Your task to perform on an android device: I am planning to purchase a smart home device soon. For which I have planned to buy a Philips 360 degree CCTV. Look for the camera in the Amazon app.
Image 0: 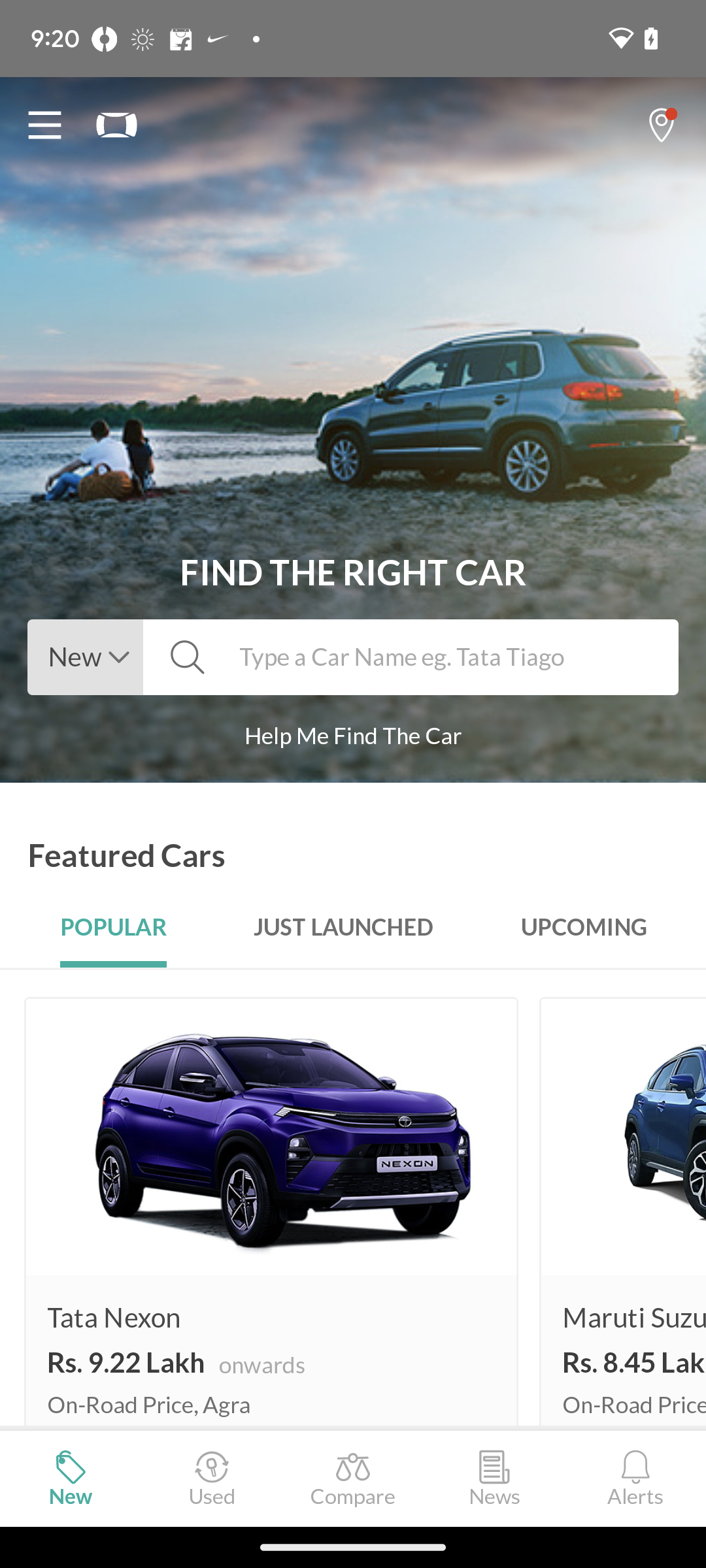
Open the Amazon app.
Step 0: open app "Amazon"
Image 1: 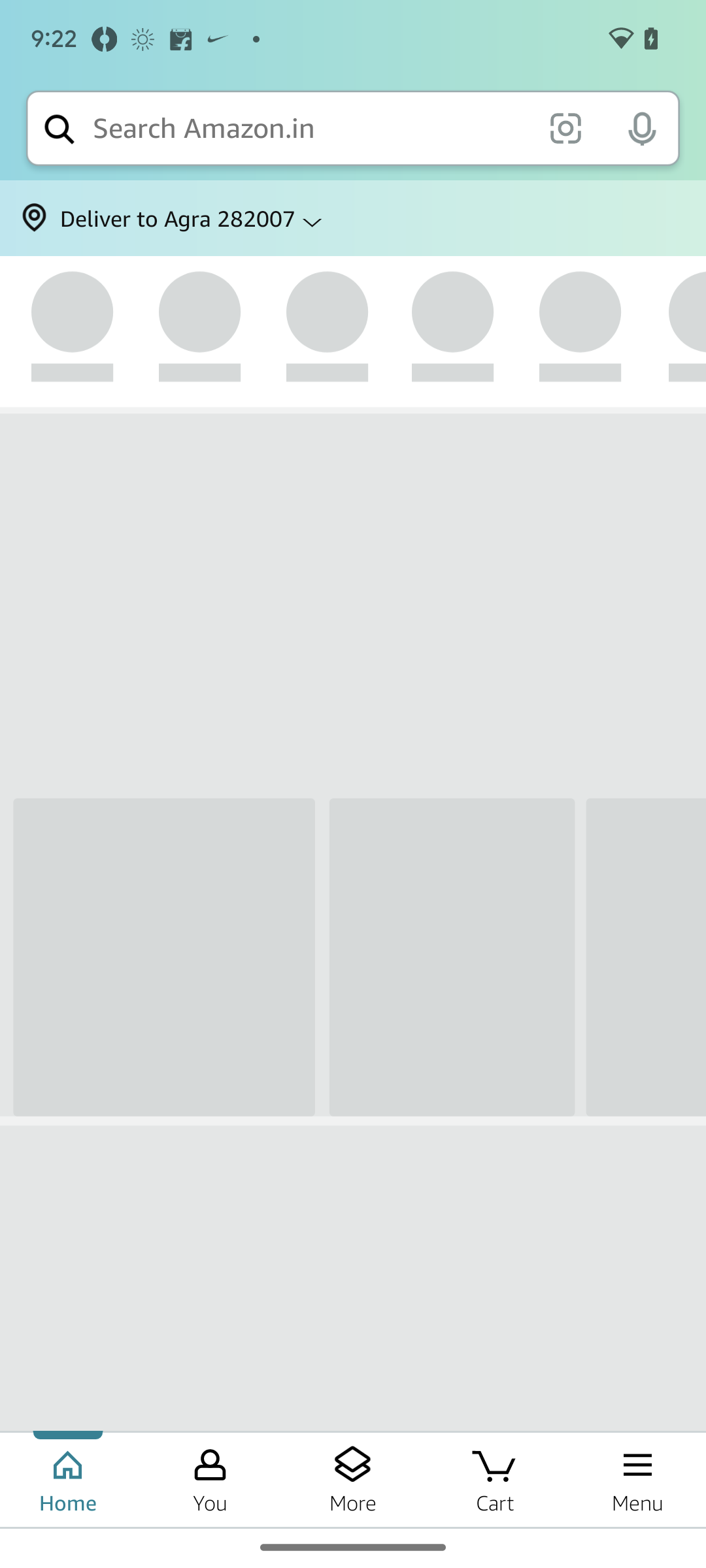
Open the Amazon app.
Step 1: wait
Image 2: 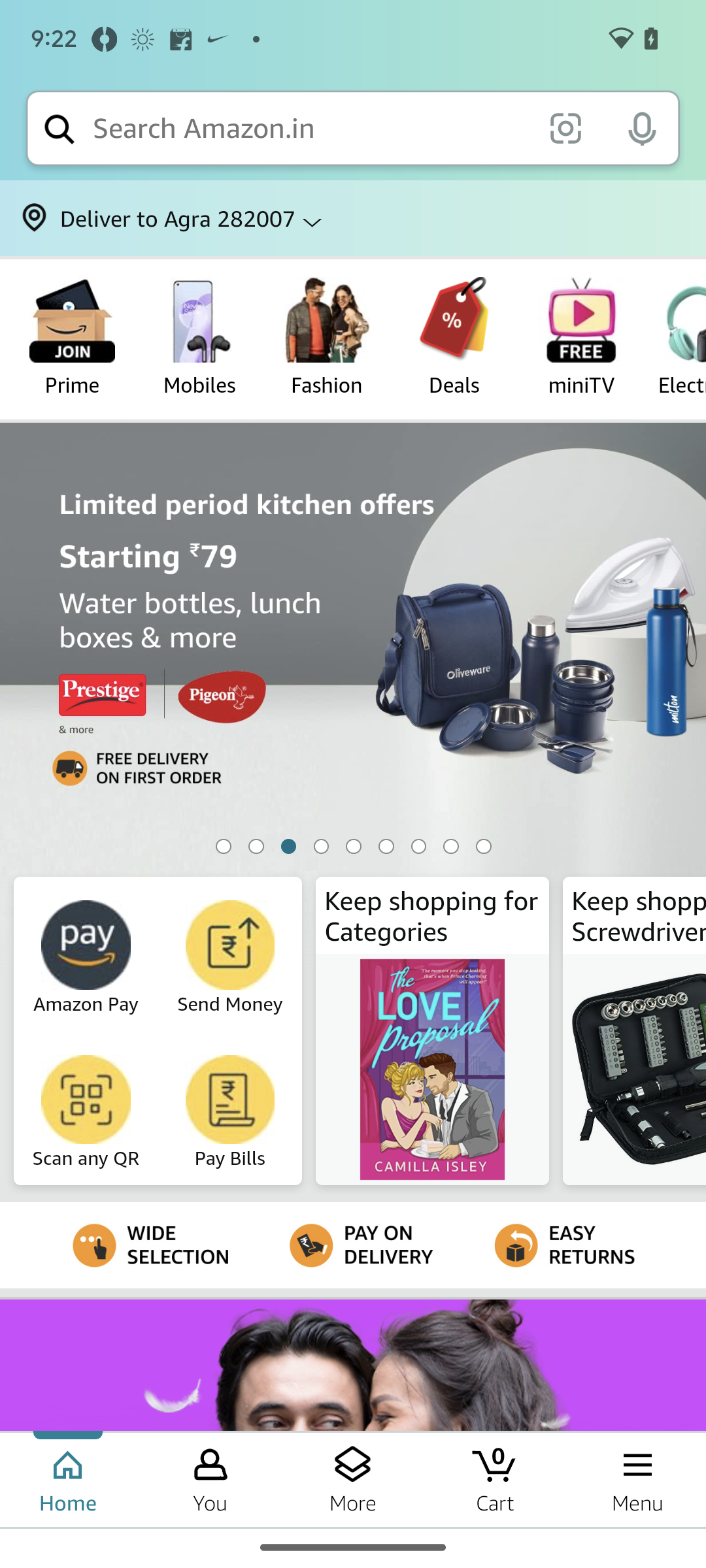
Click on the search bar.
Step 2: click (310, 128)
Image 3: 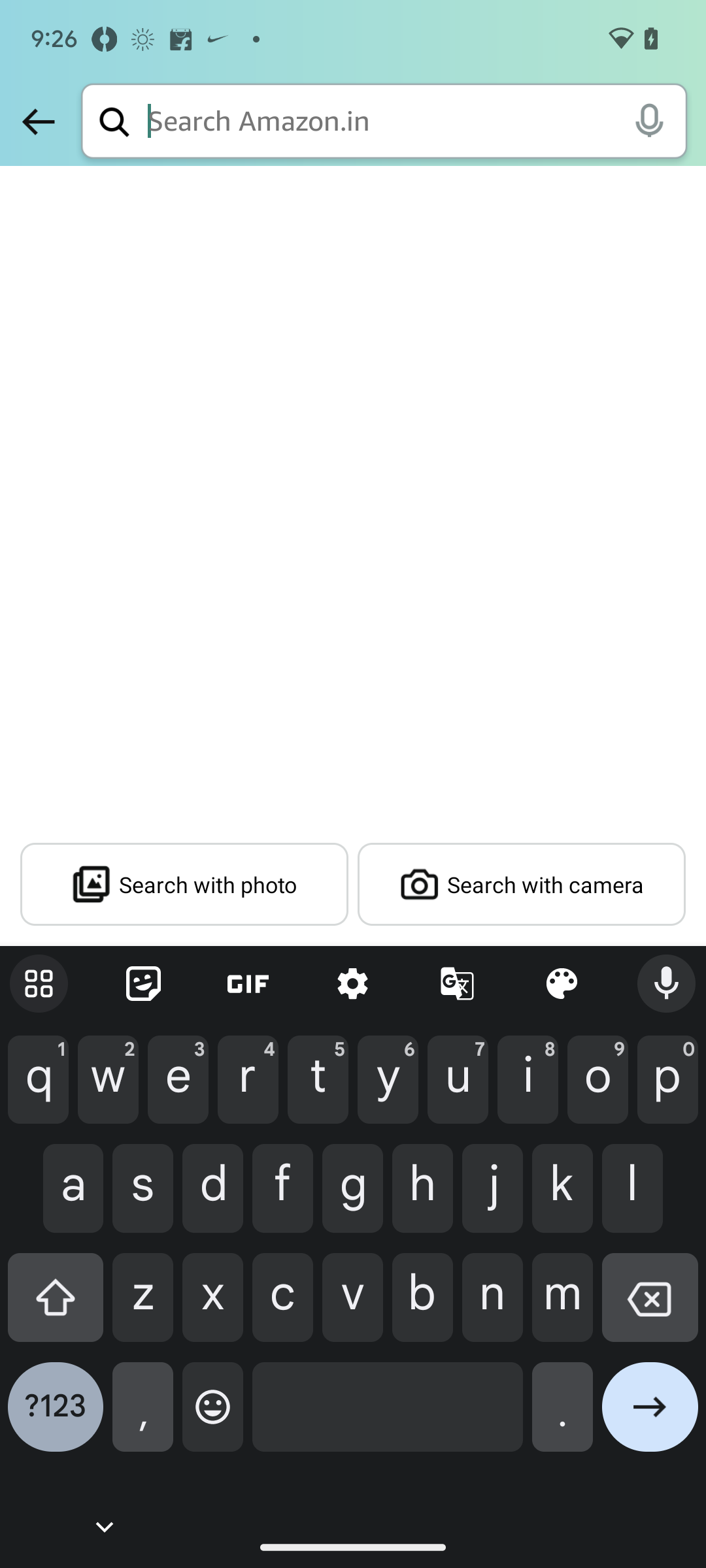
Enter the product name.
Step 3: type "Philips 360 CCTV"
Image 4: 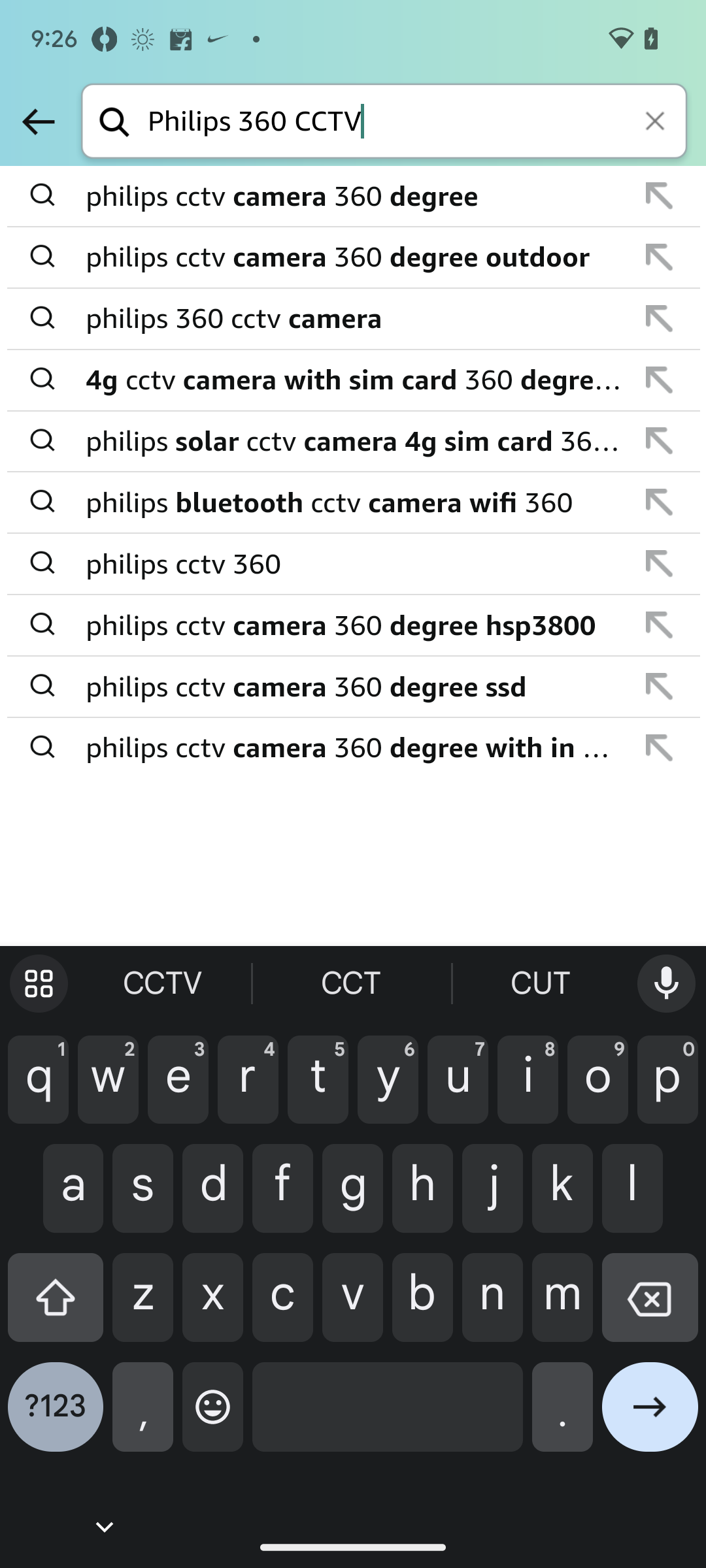
Select the first option.
Step 4: click (354, 196)
Image 5: 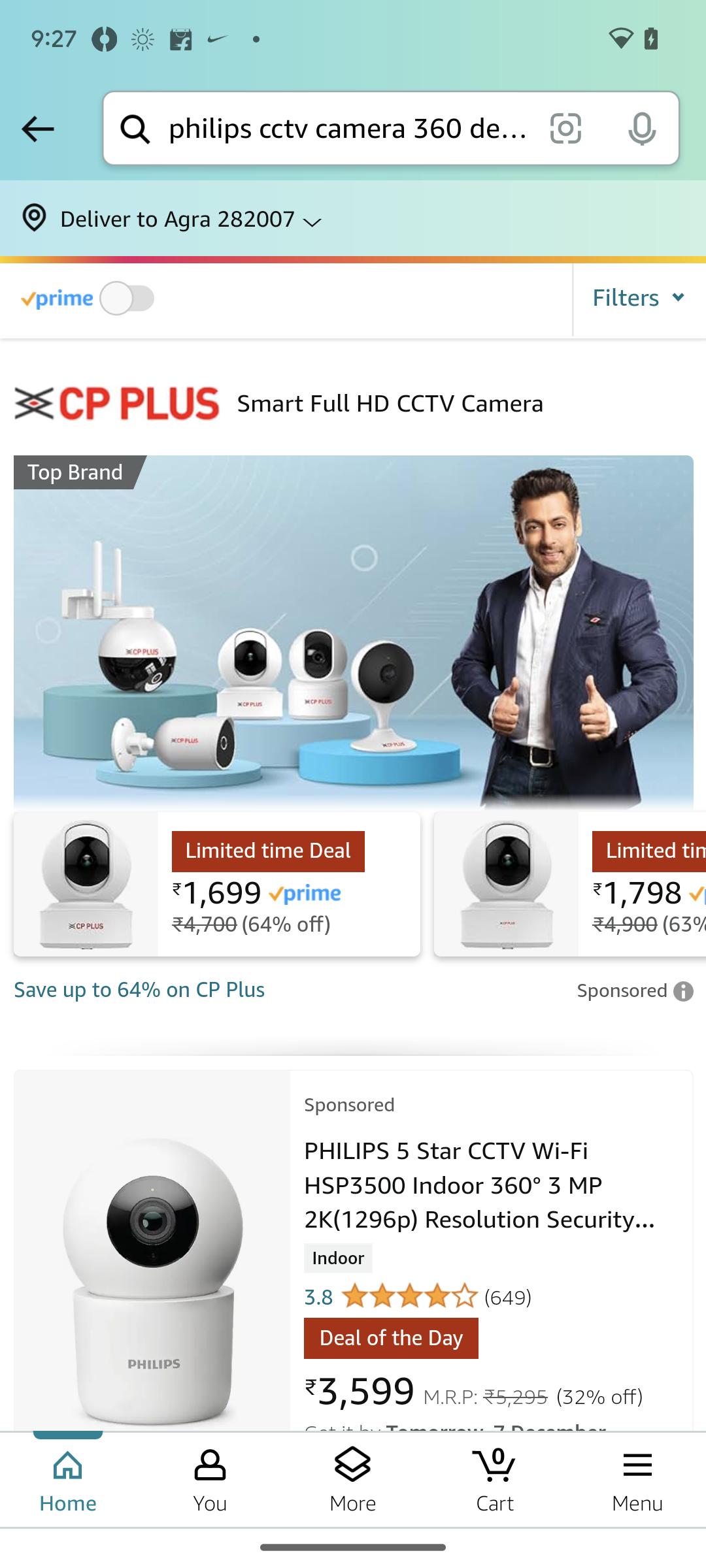
Swipe down to look for the product.
Step 5: scroll down